Your task to perform on an android device: It's time to change, as I am fed up with the old styles. Look for the wedding shoes on the occasion filter in the Amazon app.
Image 0: 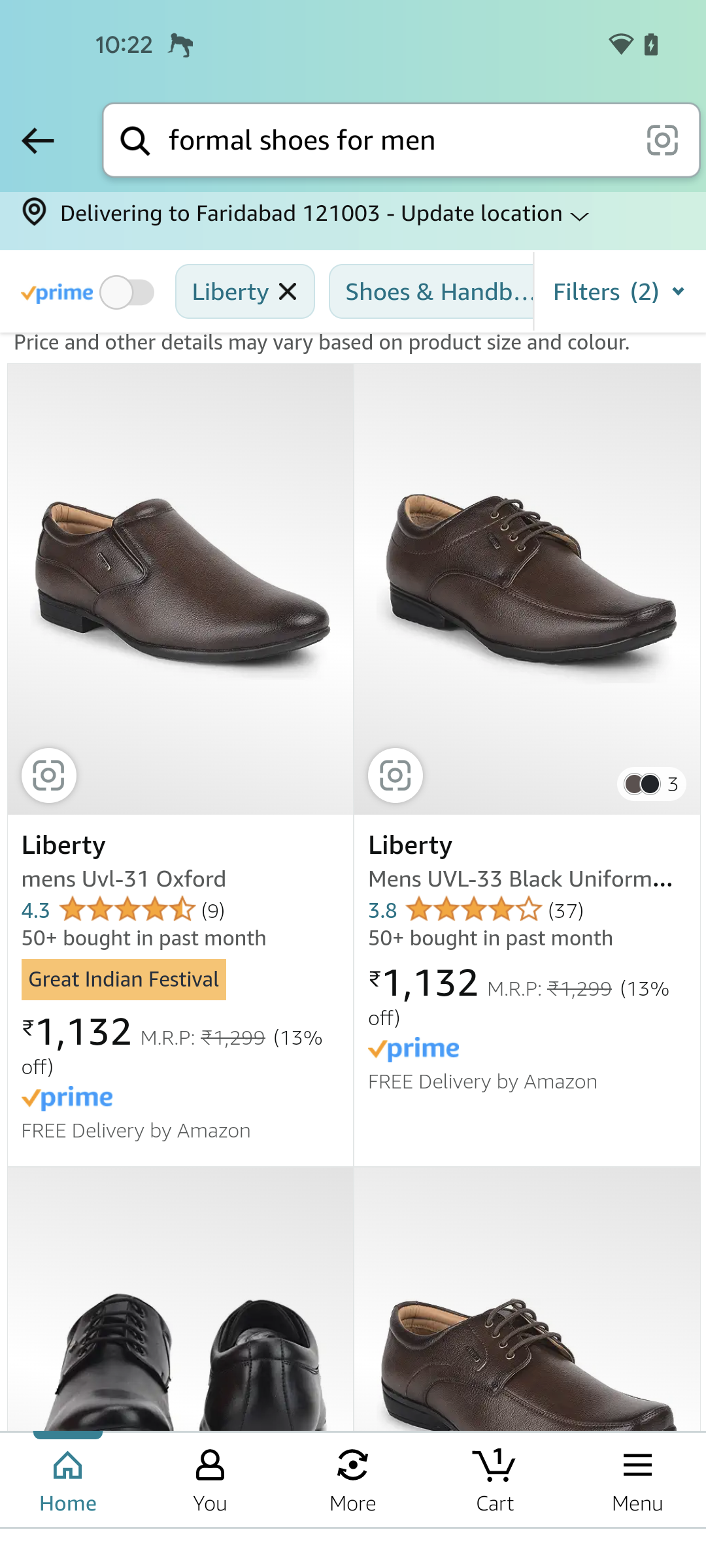
Click on the Filter button 
Step 0: click (620, 292)
Image 1: 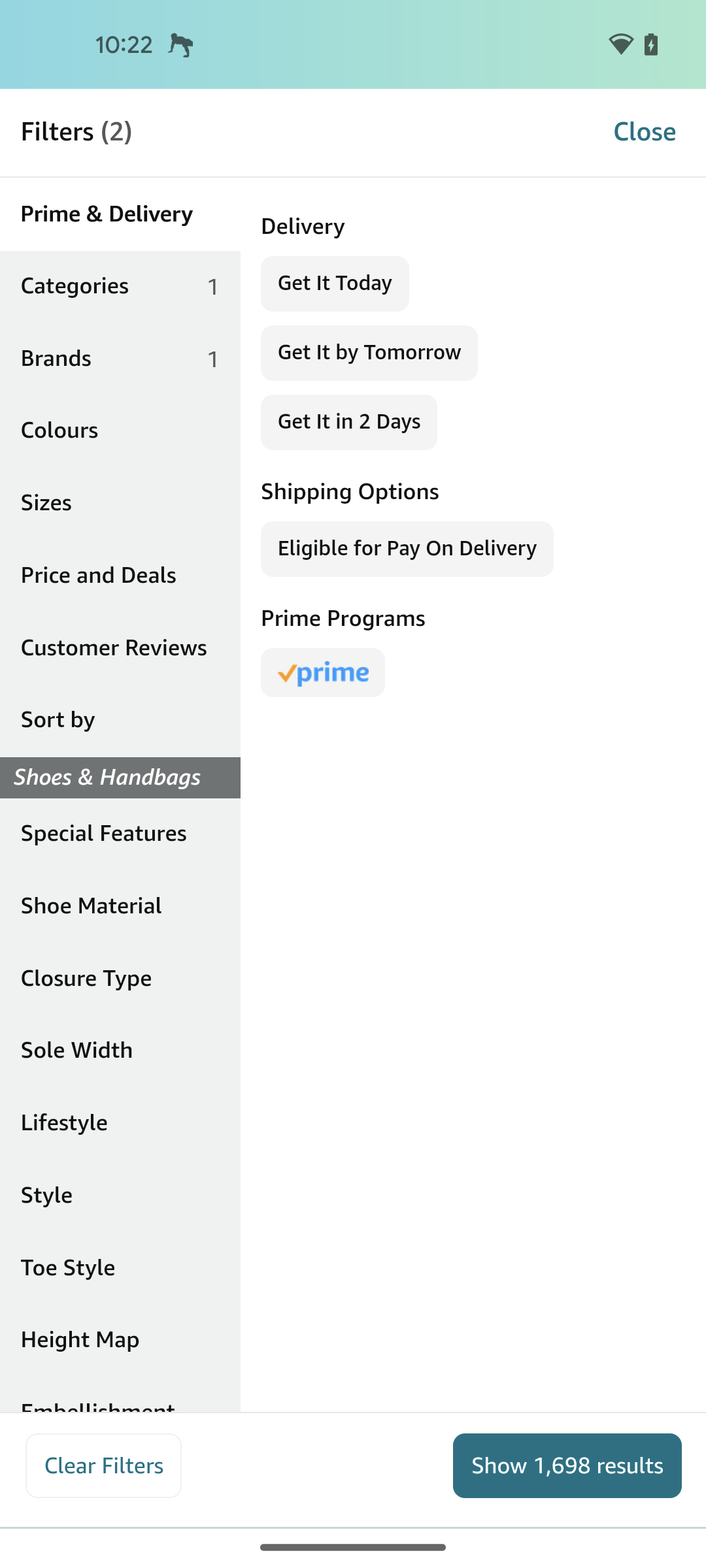
Swipe up for the Occasion filter
Step 1: scroll down
Image 2: 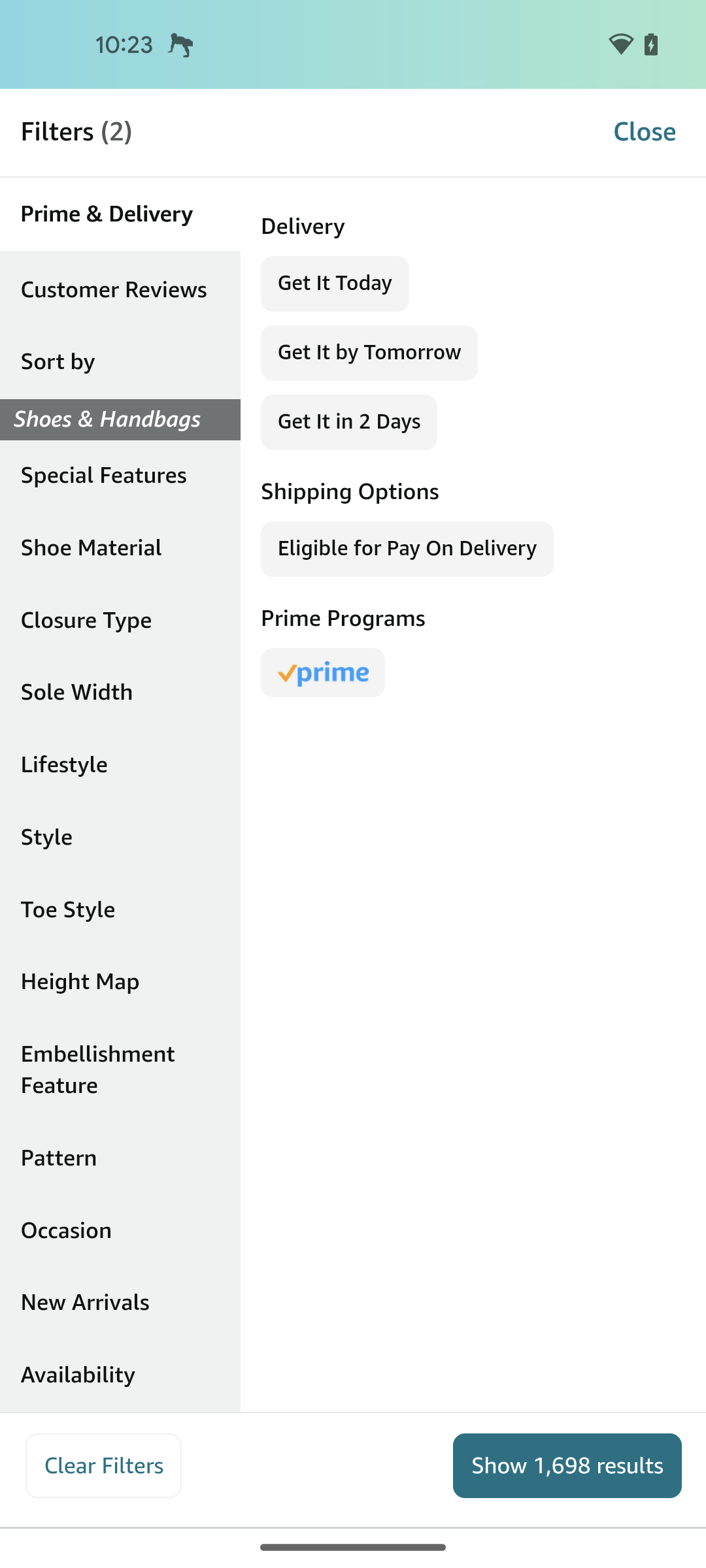
Click on the Occasion filter
Step 2: click (121, 1230)
Image 3: 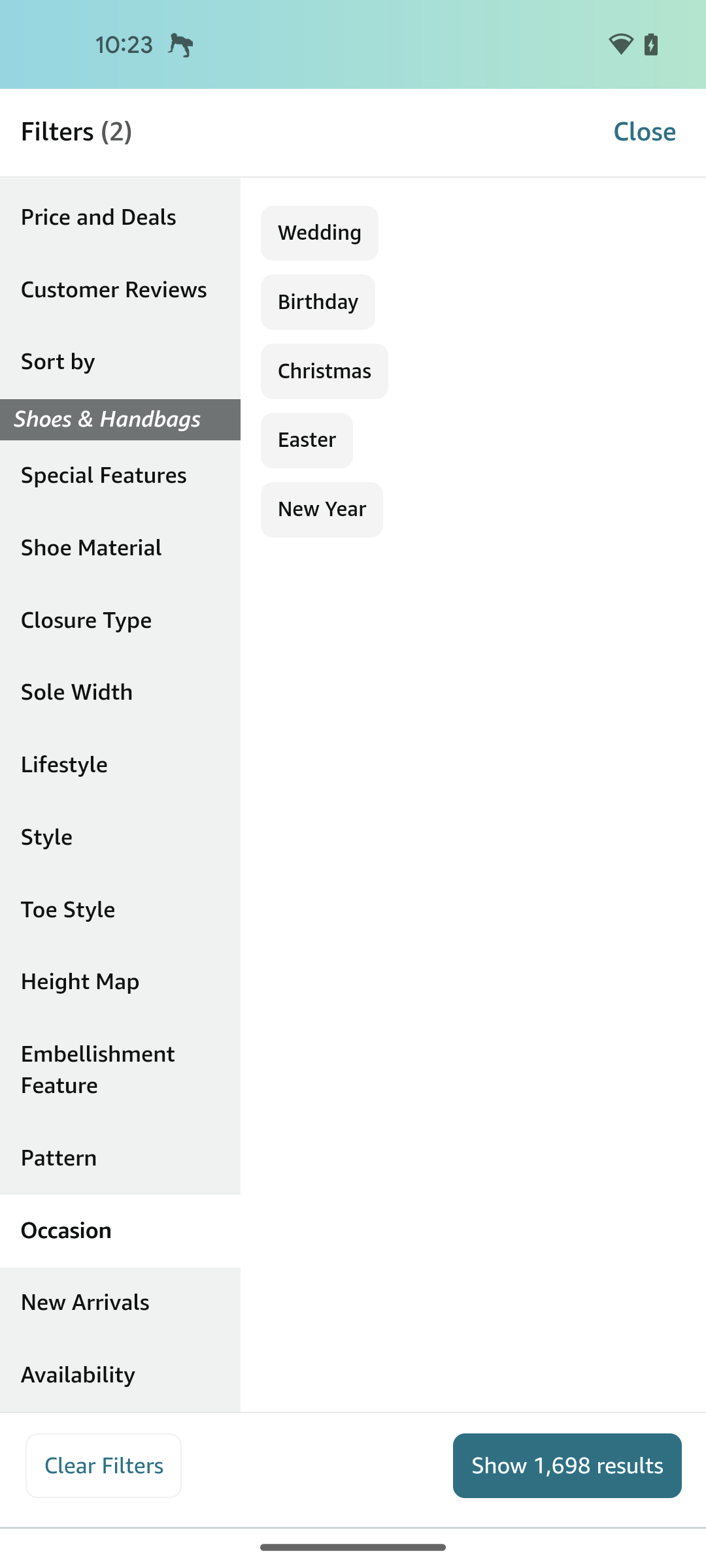
Select the wedding filter
Step 3: click (319, 231)
Image 4: 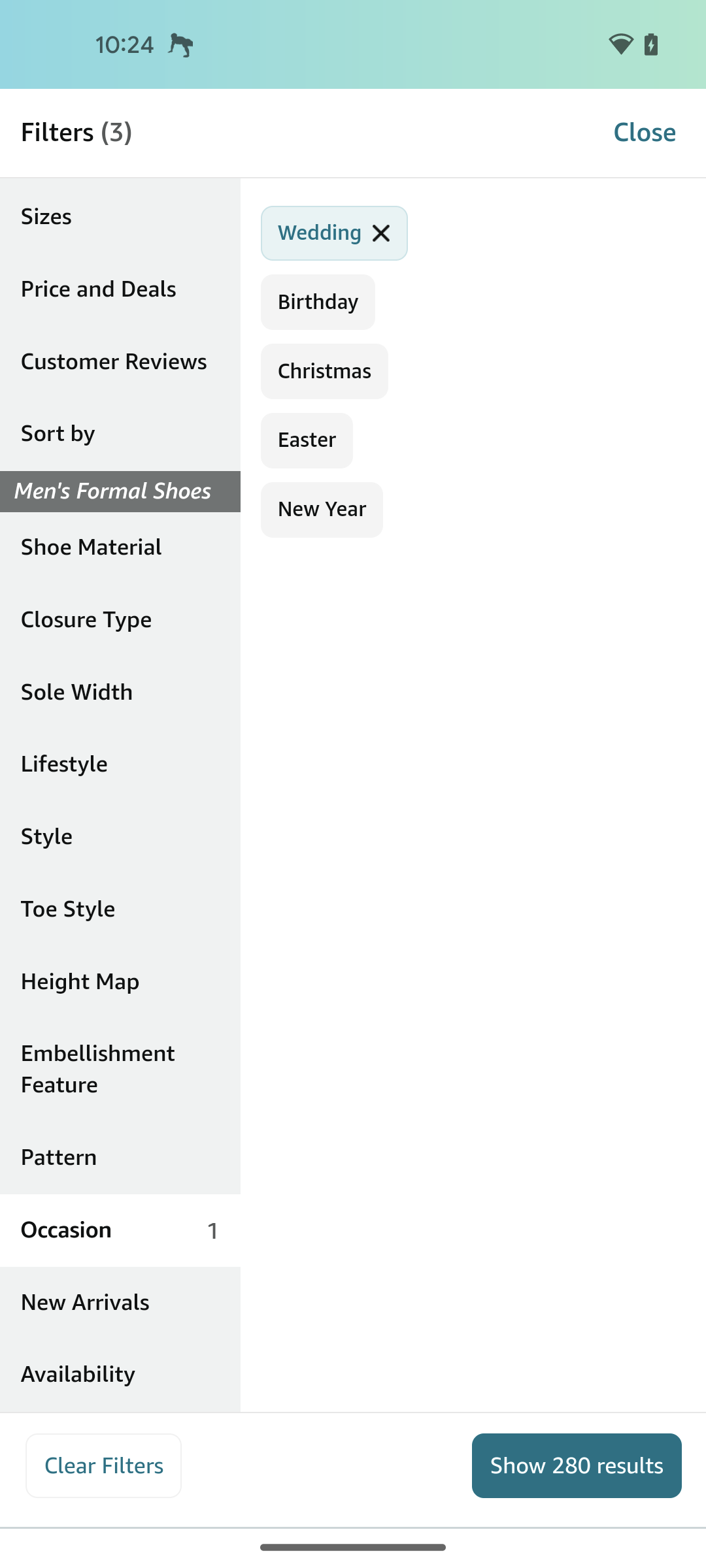
Click on the Show results button
Step 4: click (577, 1465)